Your task to perform on an android device: I want to search for some activities in New Jersey for my parents to do while they'll be there together.
Image 0: 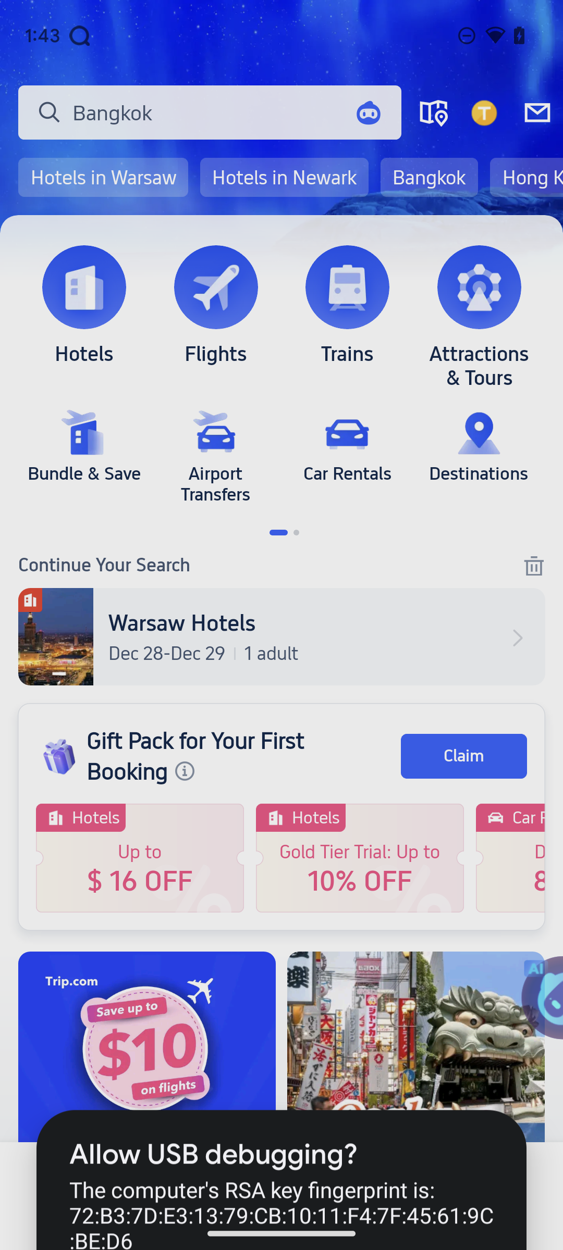
Click on the Attractions & Tours option.
Step 0: click (479, 287)
Image 1: 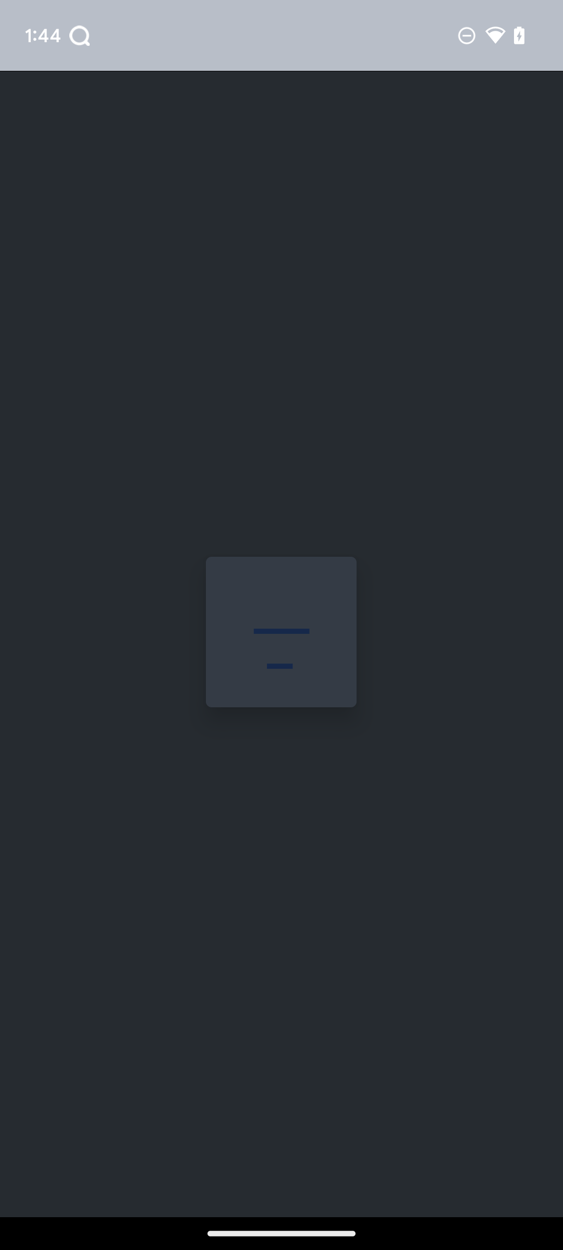
Click on the Attractions & Tours option.
Step 1: wait
Image 2: 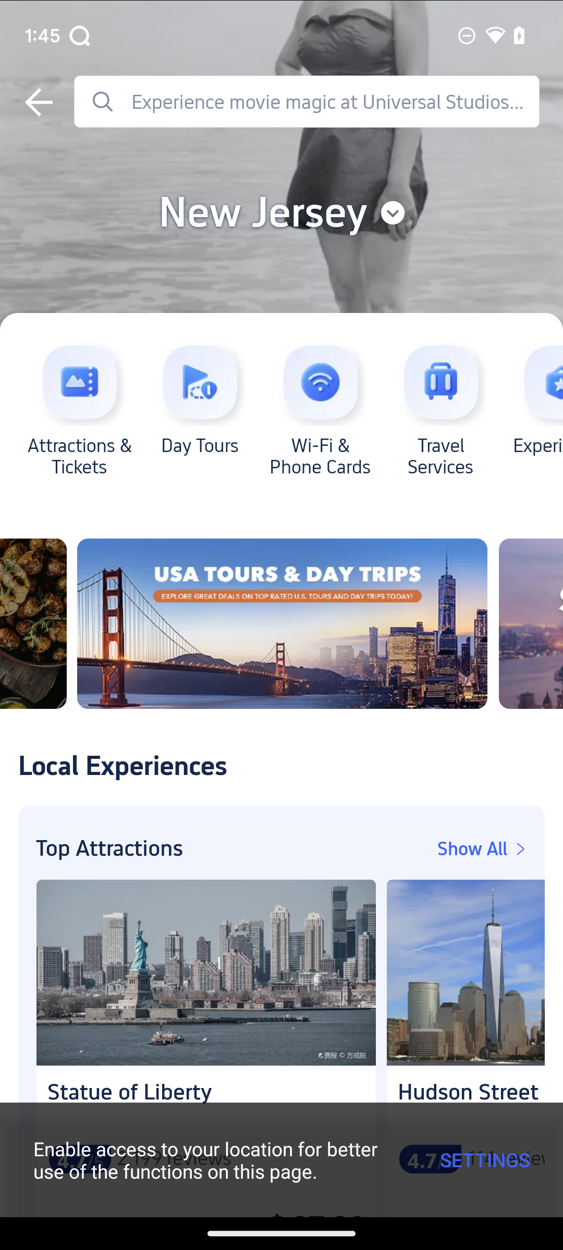
Swipe left on the activities type caraousel.
Step 2: scroll right
Image 3: 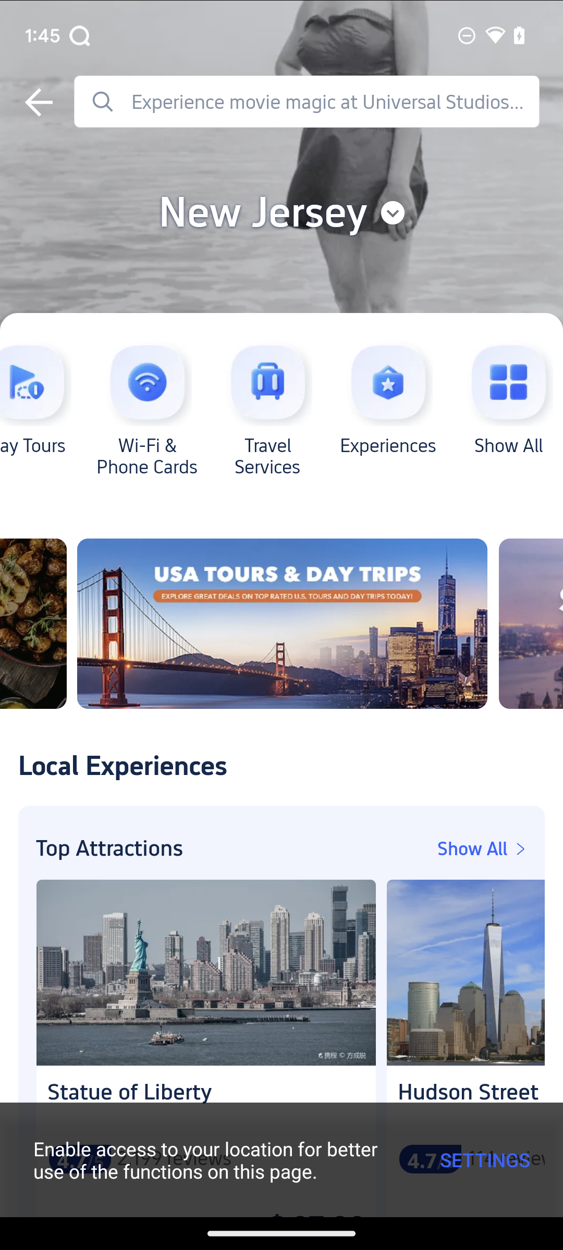
Click on the show all option.
Step 3: scroll left
Image 4: 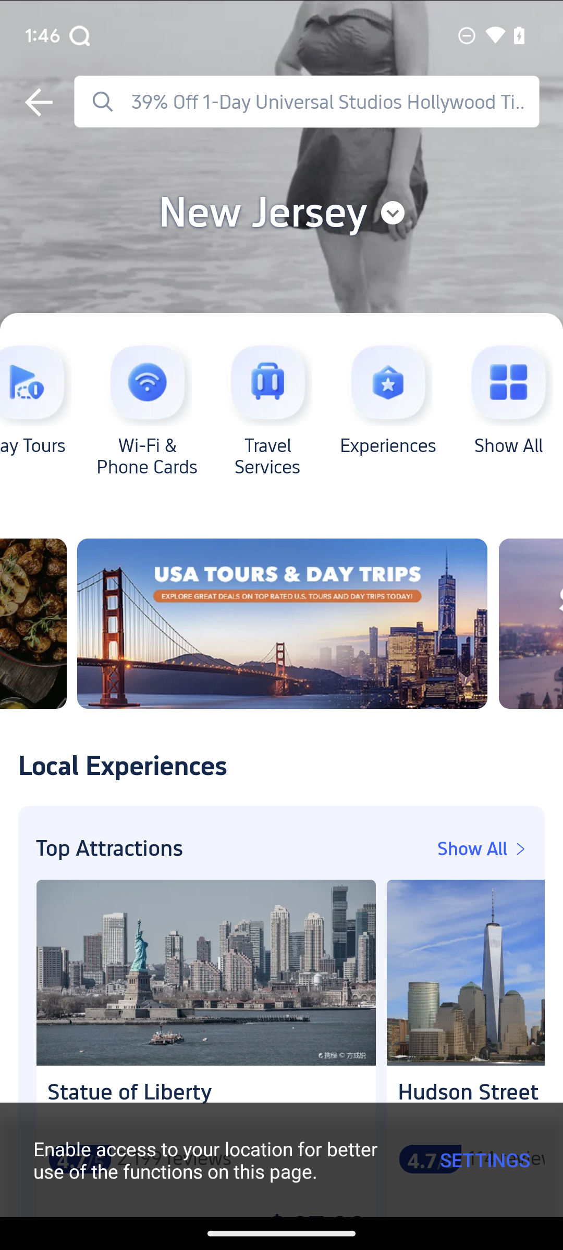
Click on the show all option.
Step 4: click (508, 397)